Your task to perform on an android device: I want to browse some restaurants for food because I am feeling hungry.
Image 0: 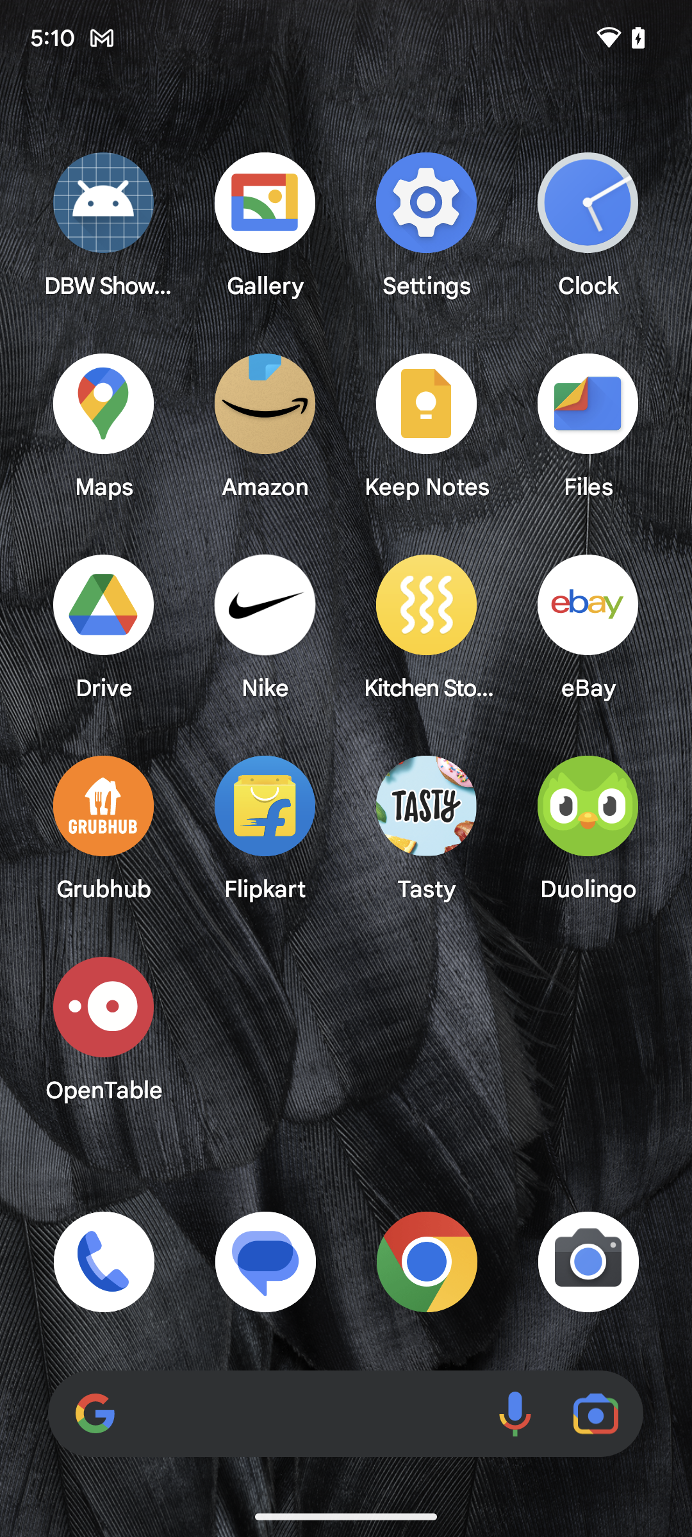
Open the OpenTable App.
Step 0: open app "OpenTable"
Image 1: 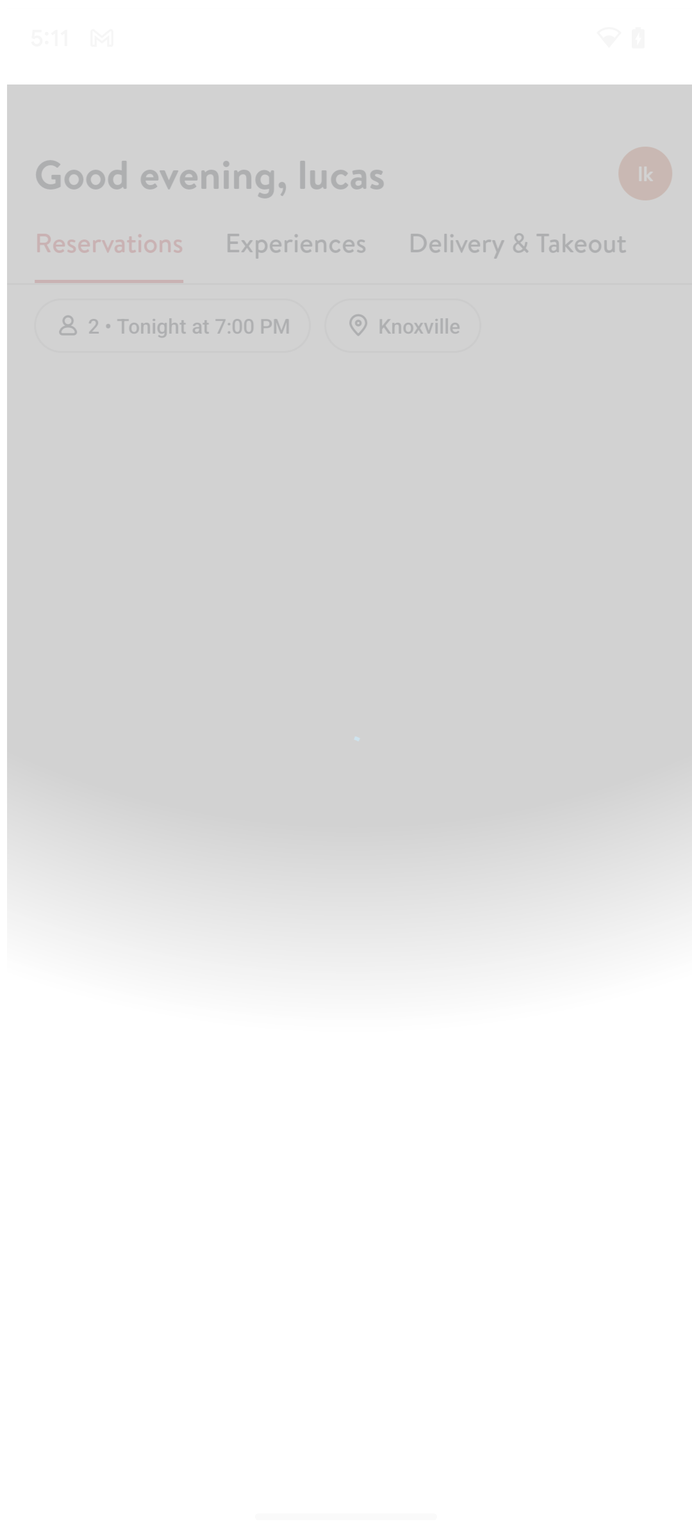
Open the OpenTable App.
Step 1: wait
Image 2: 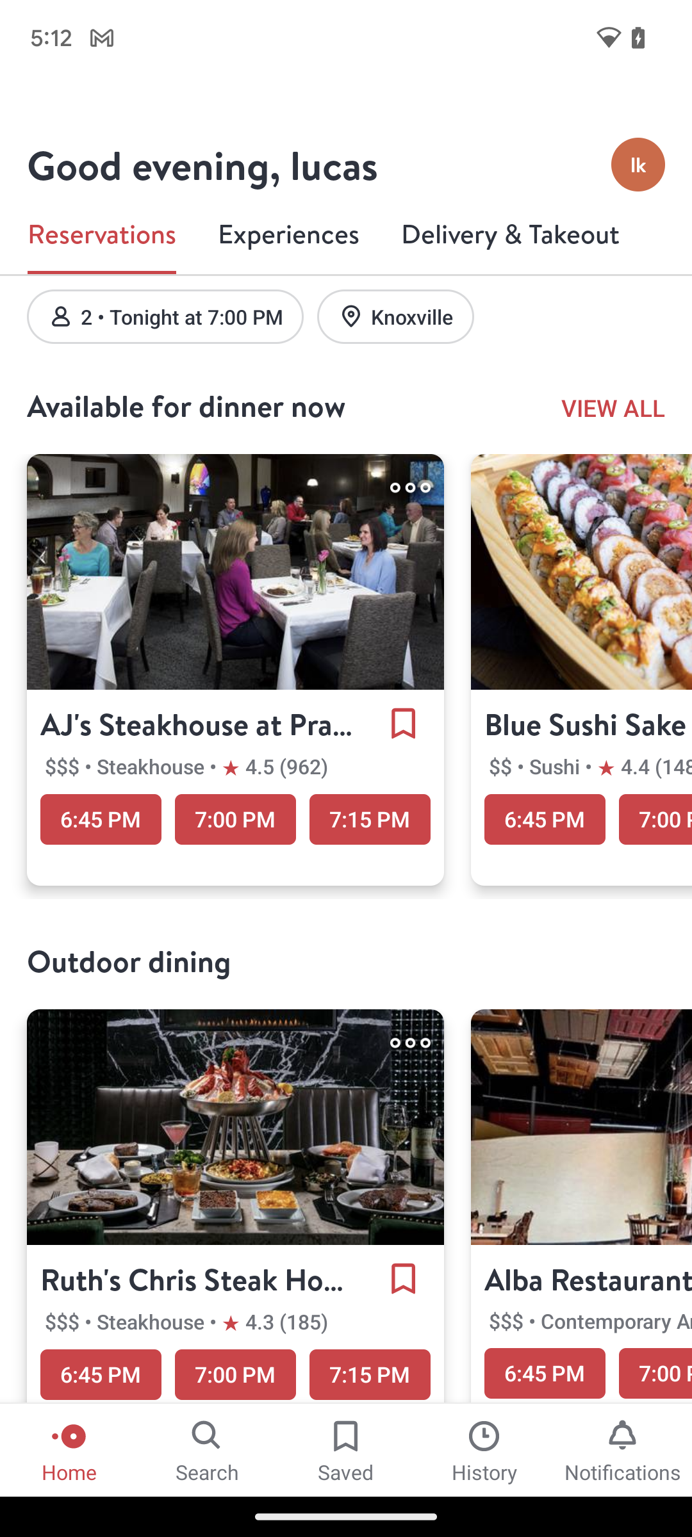
Click on the search icon on the bottom of the screen.
Step 2: click (208, 1449)
Image 4: 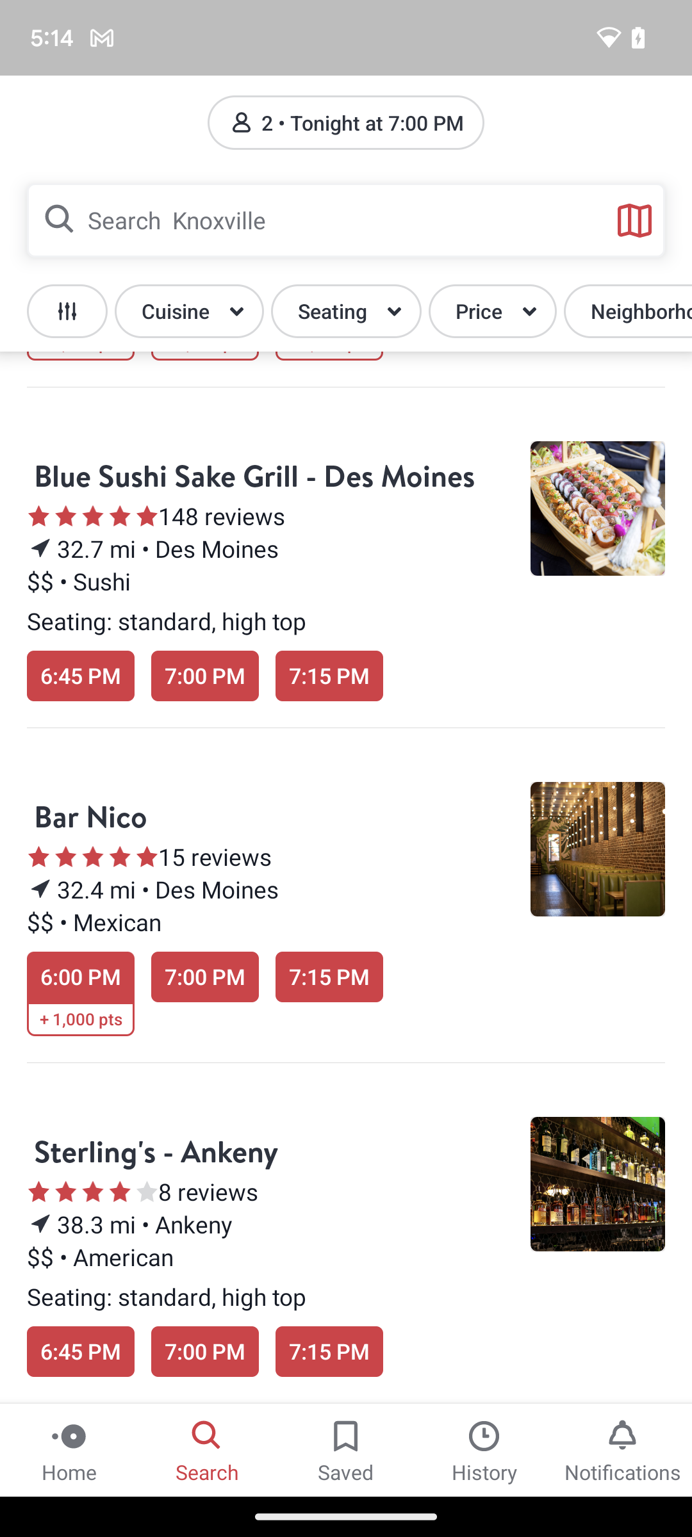
Swipe up on the screen.
Step 4: scroll down